Your task to perform on an android device: Turn on the Gmail all notifications for me on the Gmail-App.
Image 0: 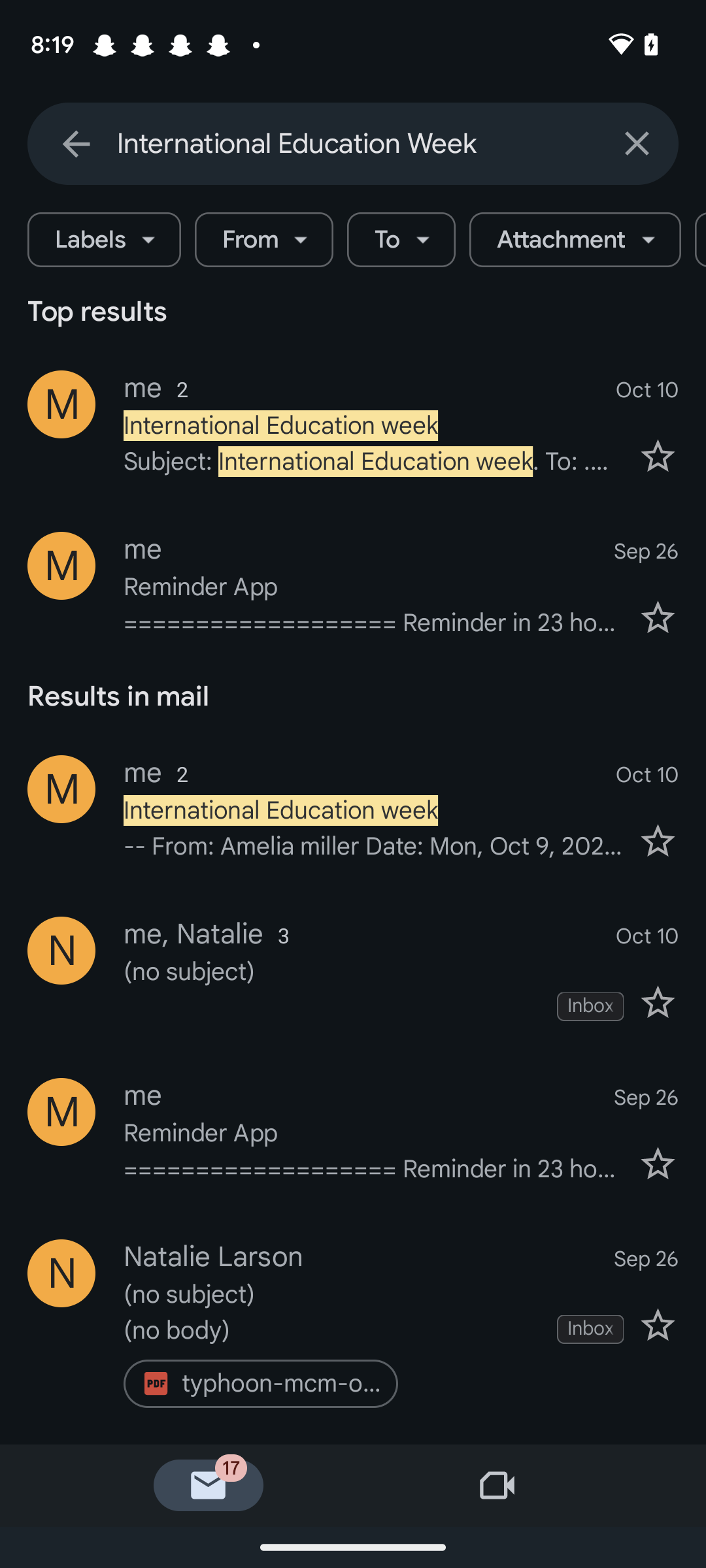
Go back to the previous page.
Step 0: press back button
Image 1: 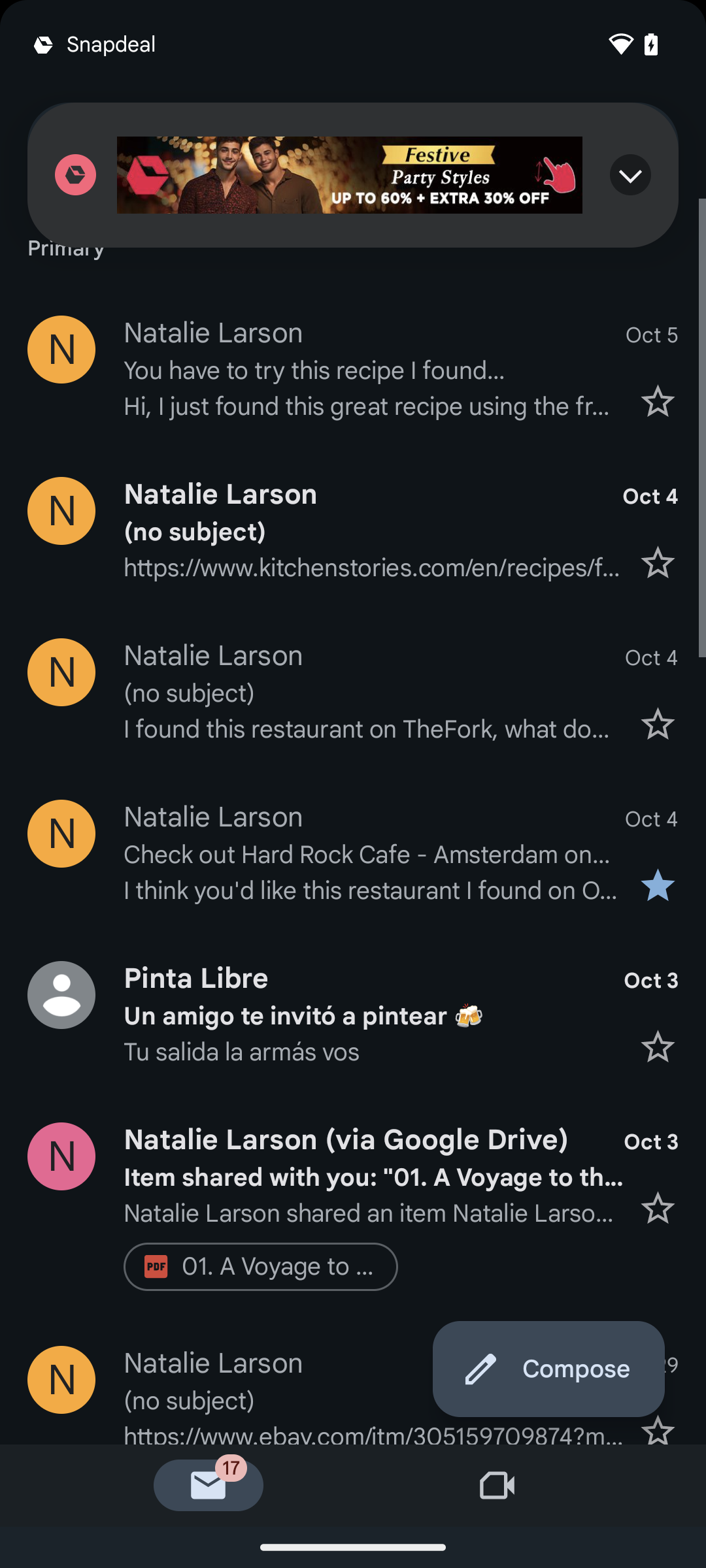
Go back to the previous page.
Step 1: wait
Image 2: 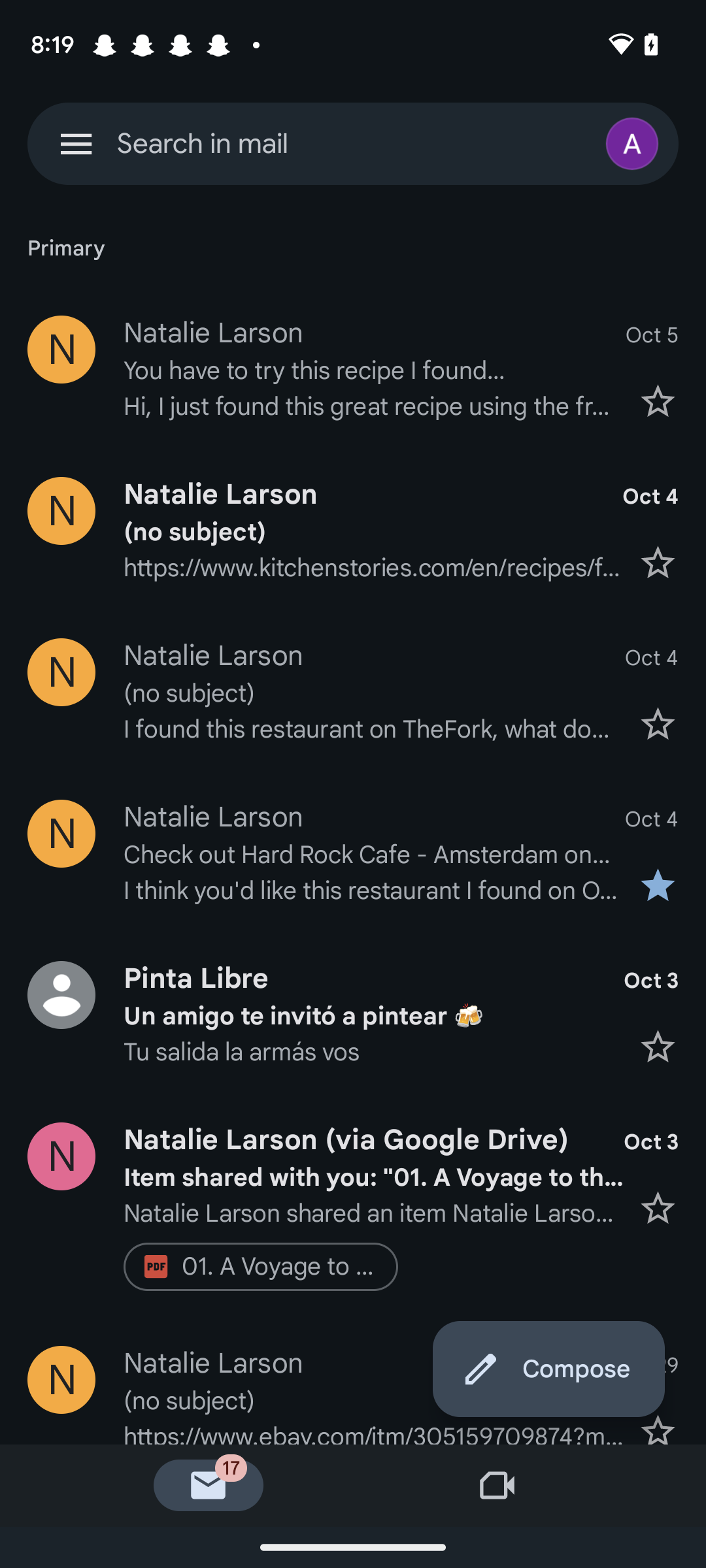
Click on the three lines on the top left corner of the screen.
Step 2: click (76, 143)
Image 3: 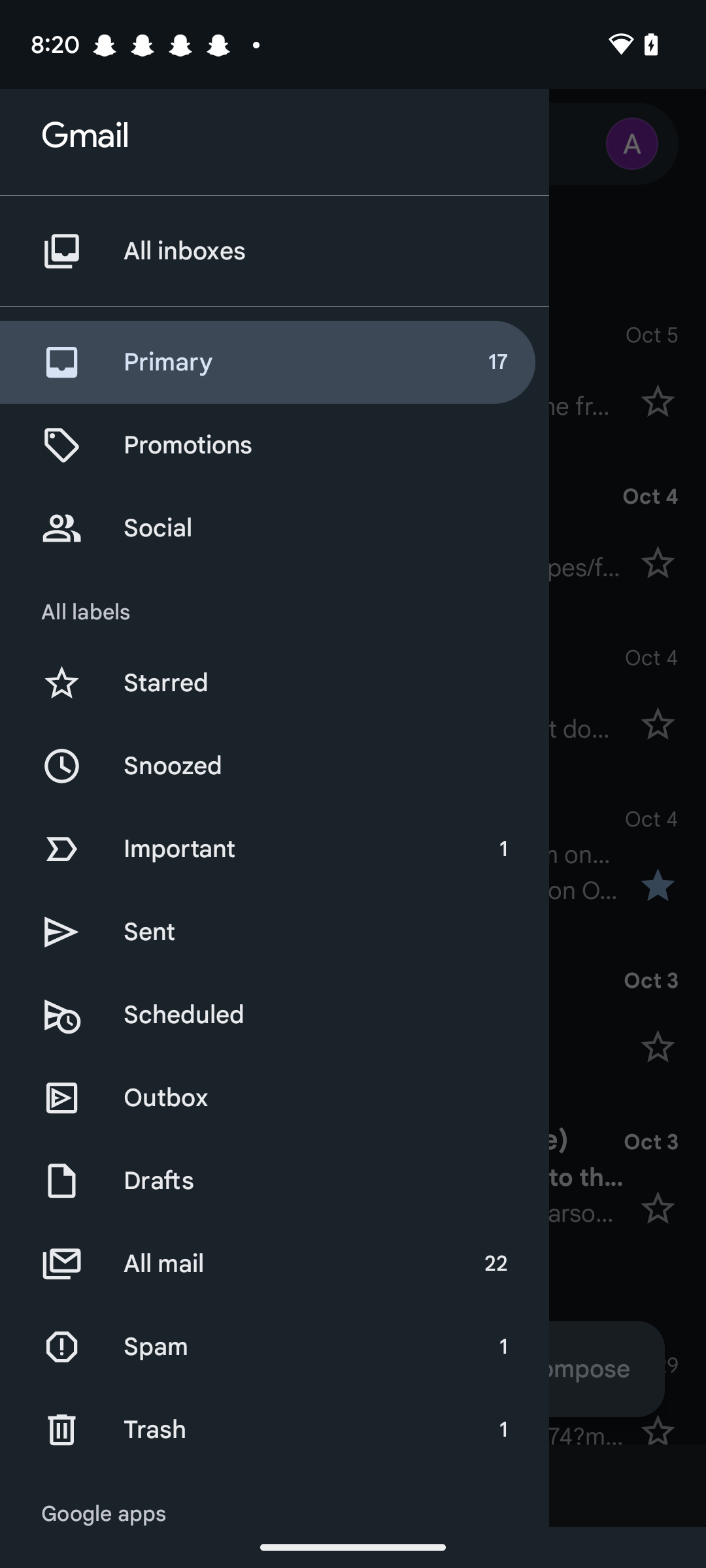
Scroll down
Step 3: scroll down
Image 4: 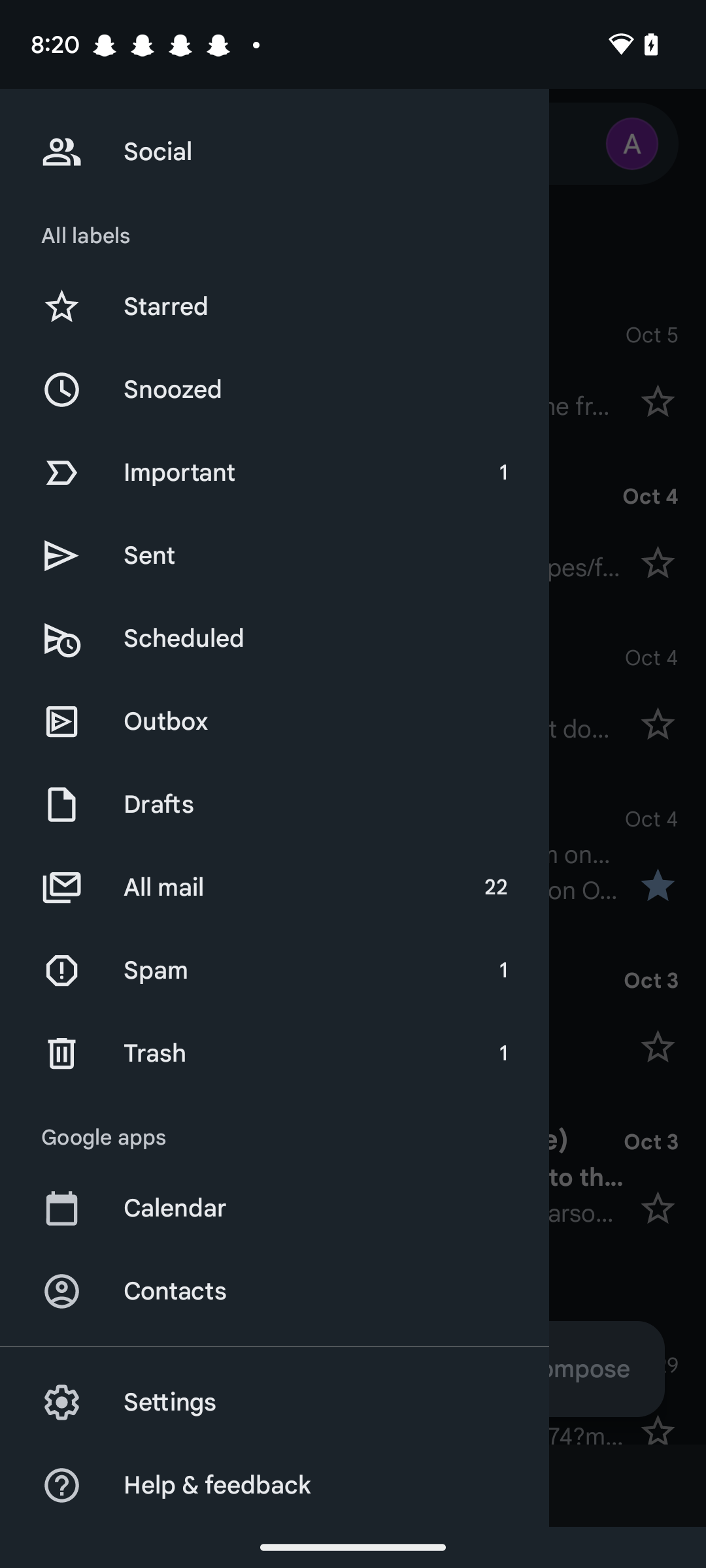
Click on the second last tab settings.
Step 4: click (329, 1402)
Image 5: 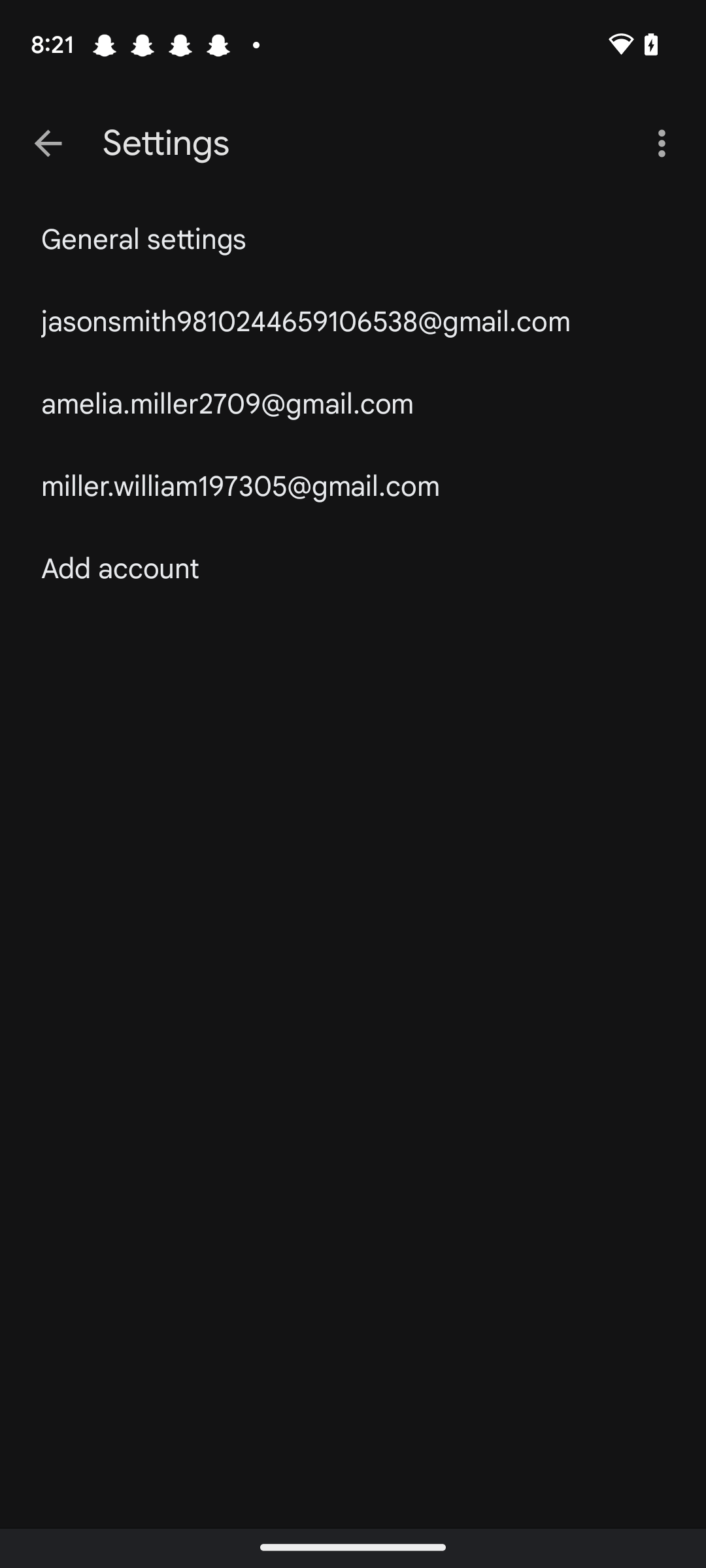
Click on the General settings tab
Step 5: click (353, 240)
Image 6: 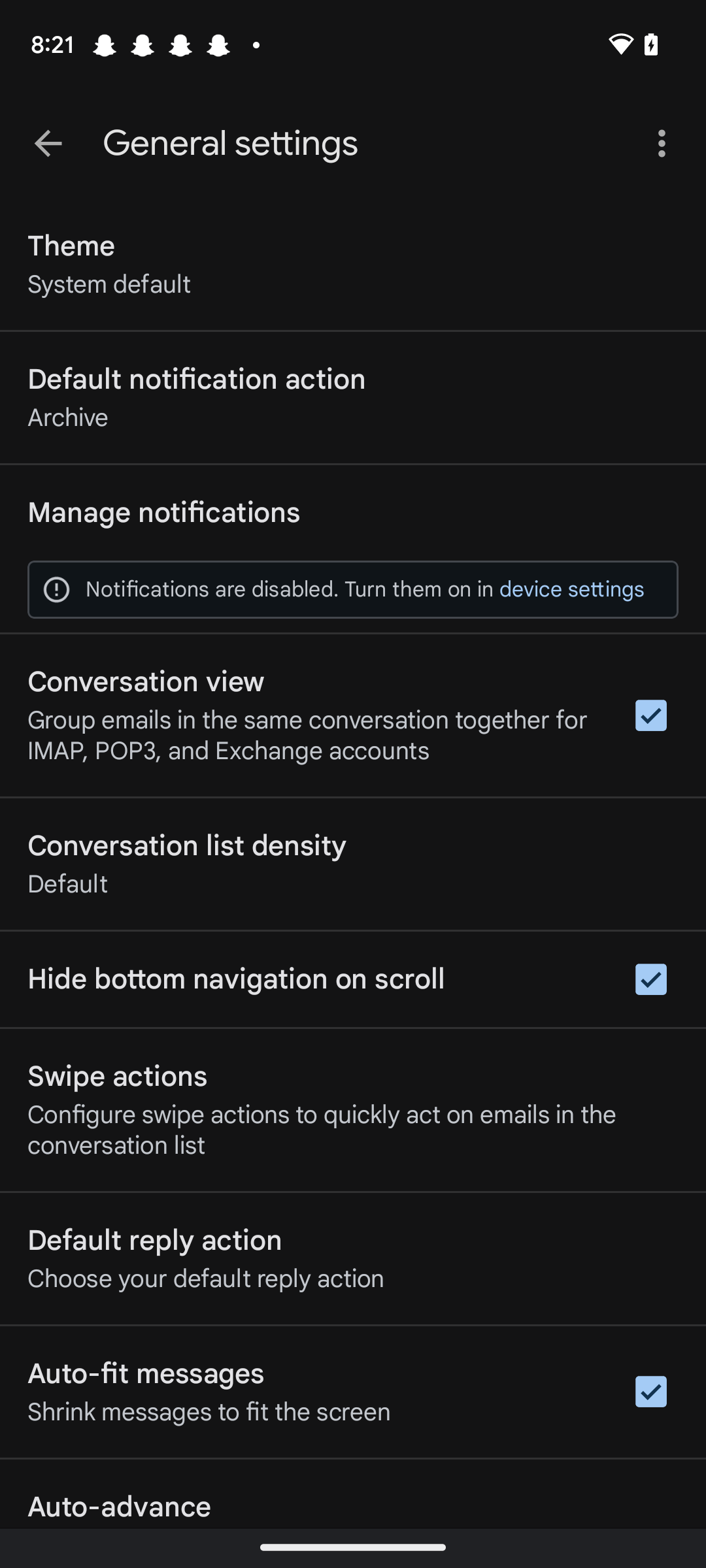
Click on the third tab Manage Notifications.
Step 6: click (163, 513)